Your task to perform on an android device: Show me the reviews of the Tesla Model X of seller REFFGEN & SCHMUCK on the AutoScout24 app.
Image 0: 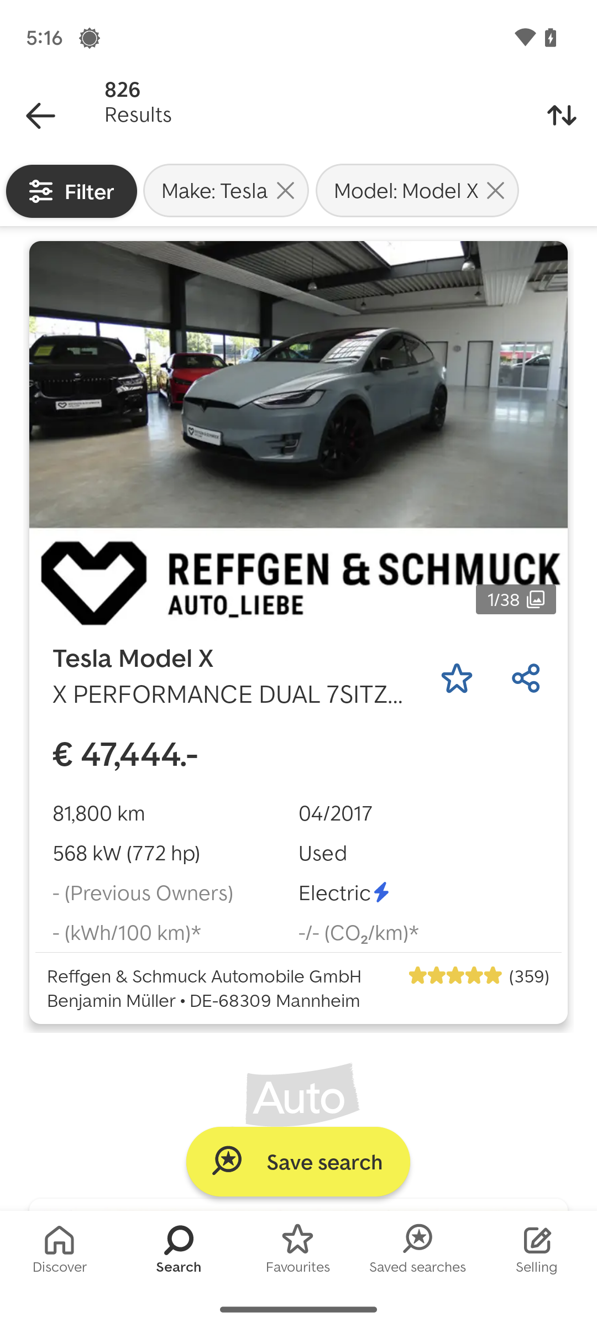
Click on the first search result.
Step 0: click (298, 629)
Image 1: 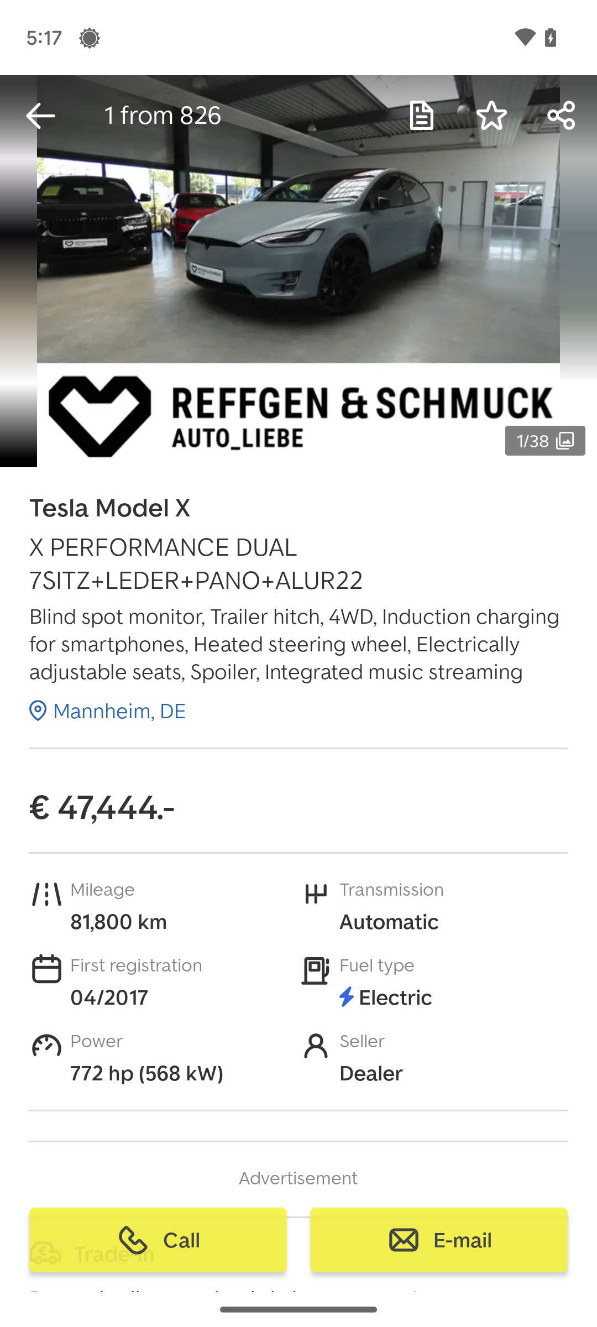
Scroll up on the screen until you find the Seller section.
Step 1: scroll down
Image 2: 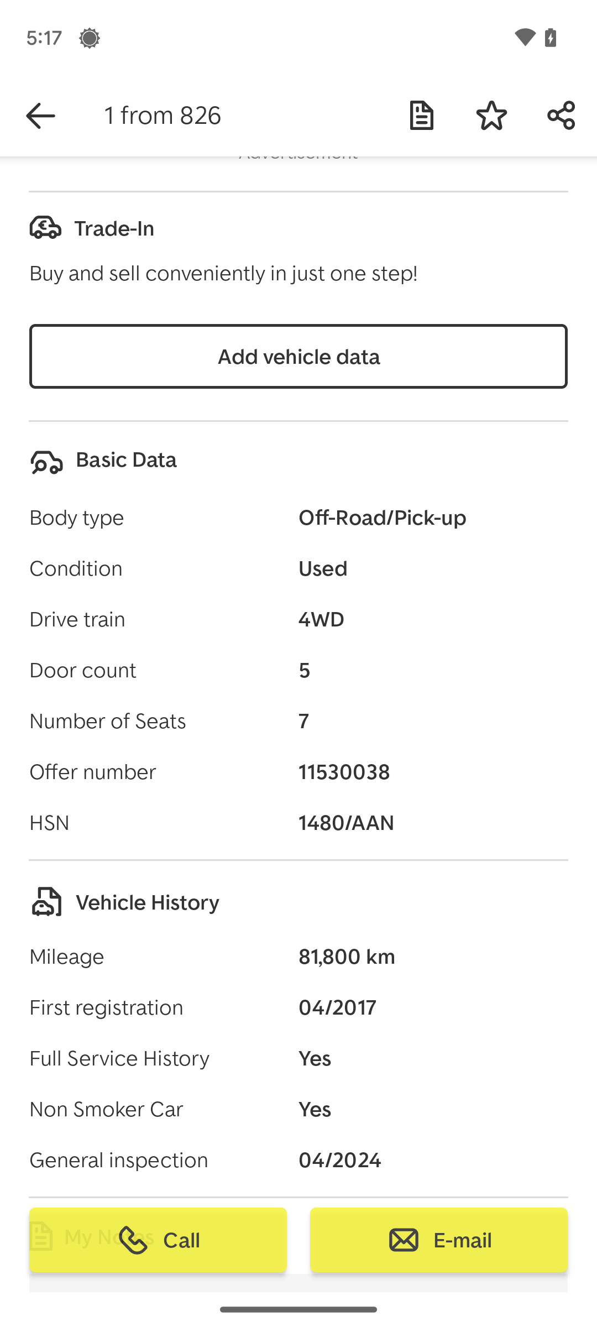
Scroll up on the screen until you find the Seller section.
Step 2: scroll down
Image 3: 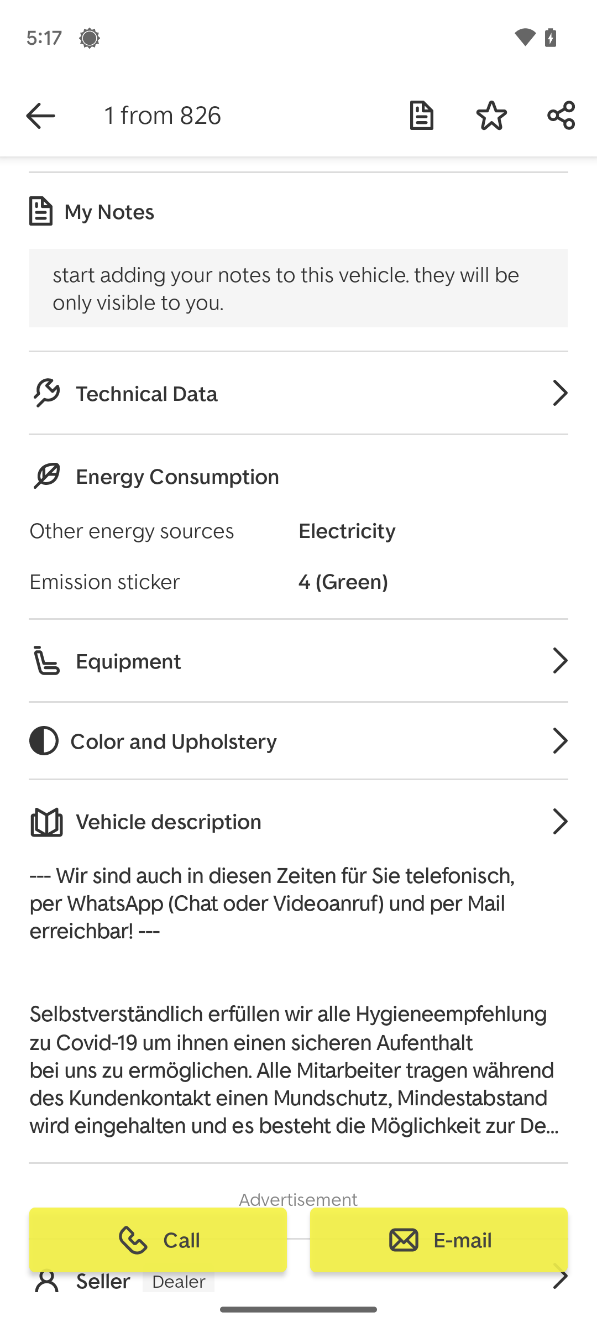
Scroll up on the screen until you find the Seller section.
Step 3: scroll down
Image 5: 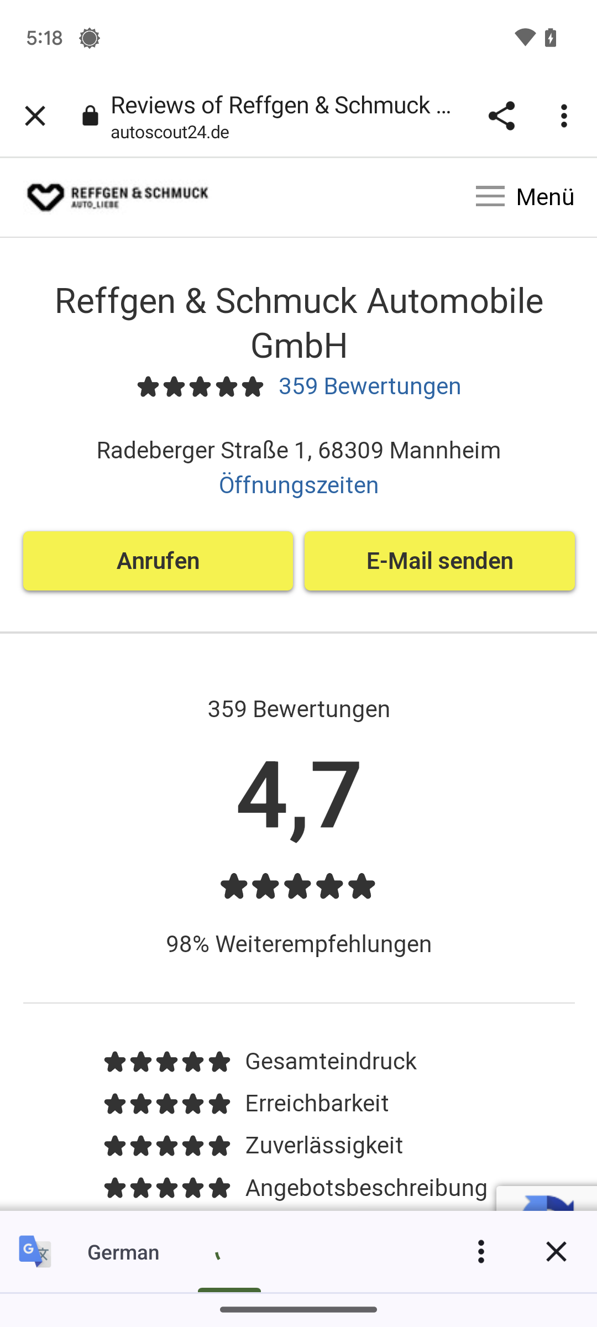
Scroll up to view the reviews.
Step 5: scroll down
Image 6: 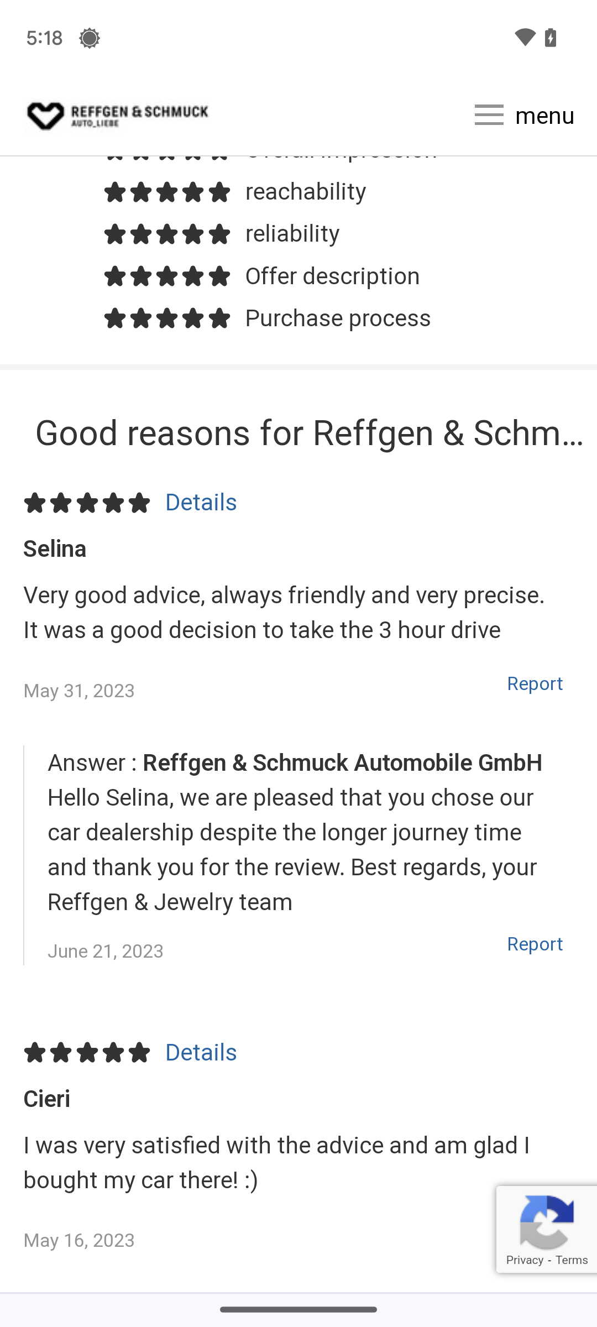
Scroll up to view the reviews.
Step 6: scroll down
Image 7: 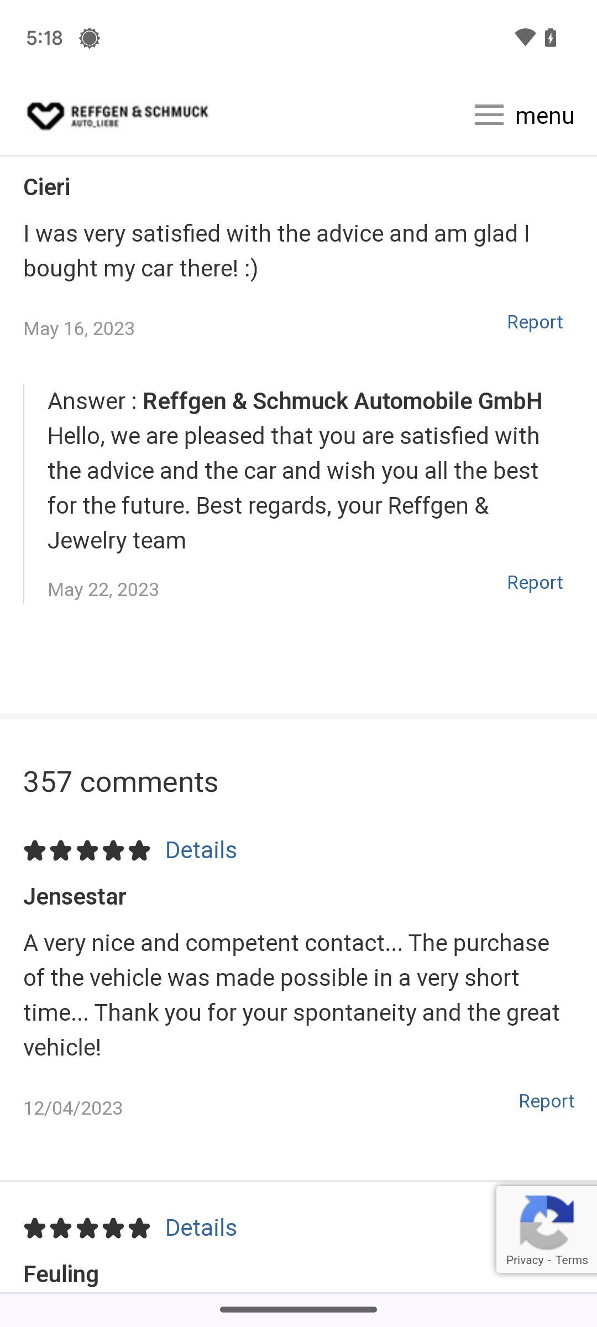
Scroll up to view the reviews.
Step 7: scroll down